Your task to perform on an android device: Click on the video NPR now.
Image 0: 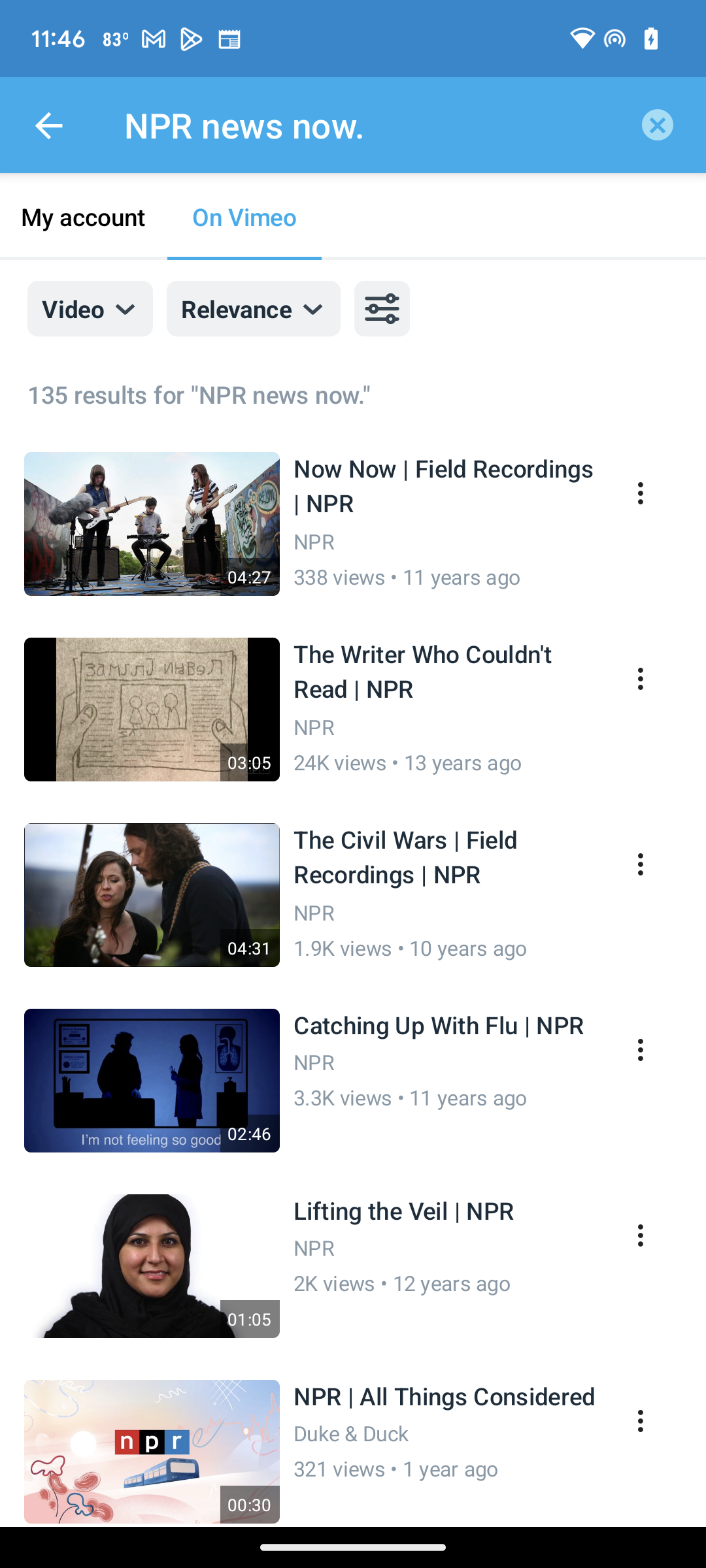
Click on the first video.
Step 0: click (239, 540)
Image 1: 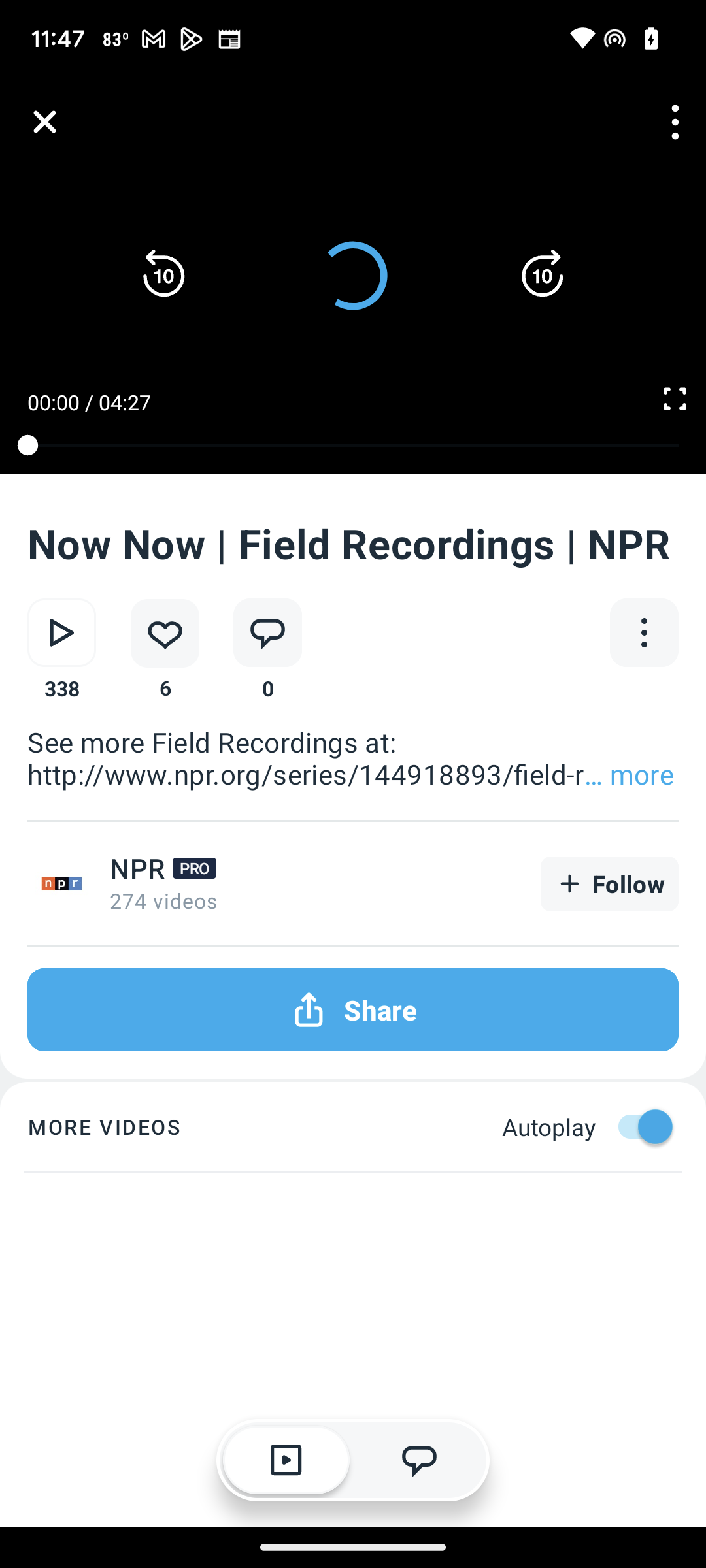
Click on the first video.
Step 1: wait